Your task to perform on an android device: Go to the pregnancy+app and enter the delivery date of February 10, 2024, and track the movements of the baby.
Image 0: 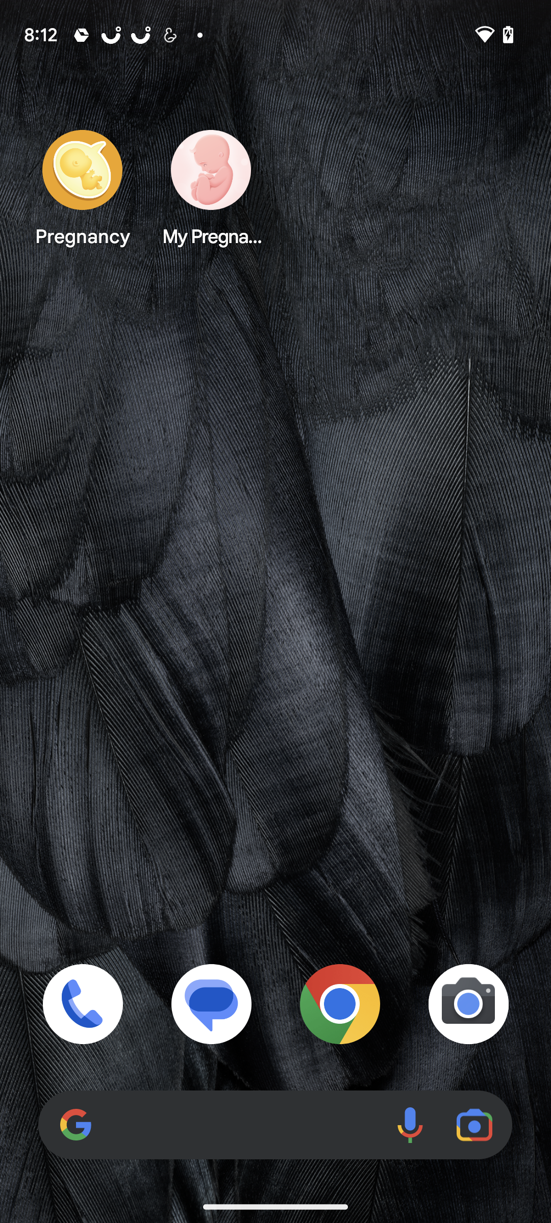
open the pregnancy+ app.
Step 0: open app "Pregnancy+"
Image 1: 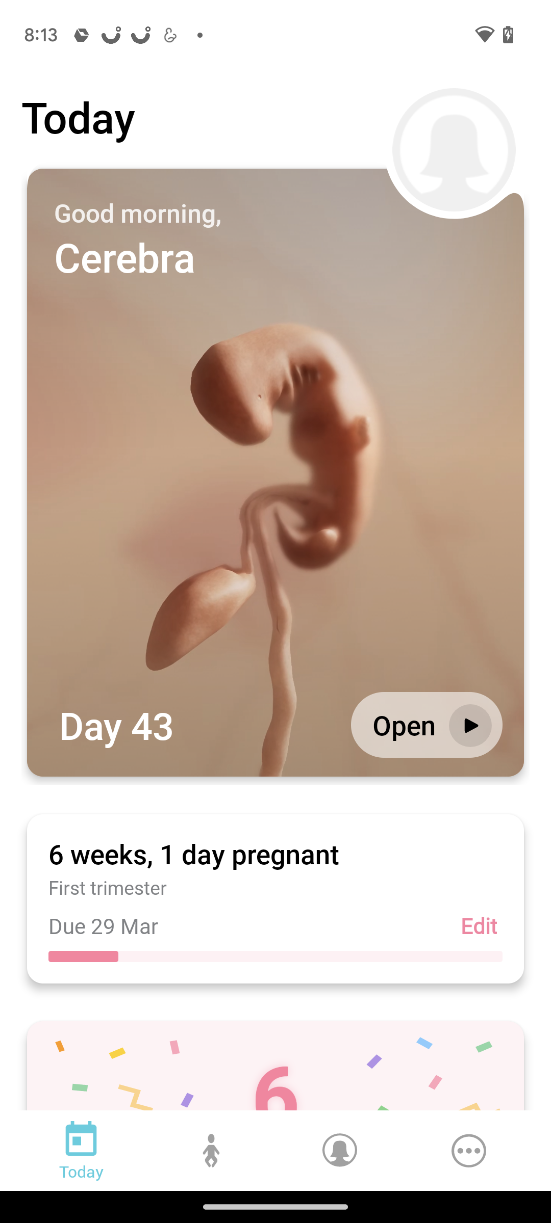
Click on the edit option in red on the right side.
Step 1: click (478, 925)
Image 2: 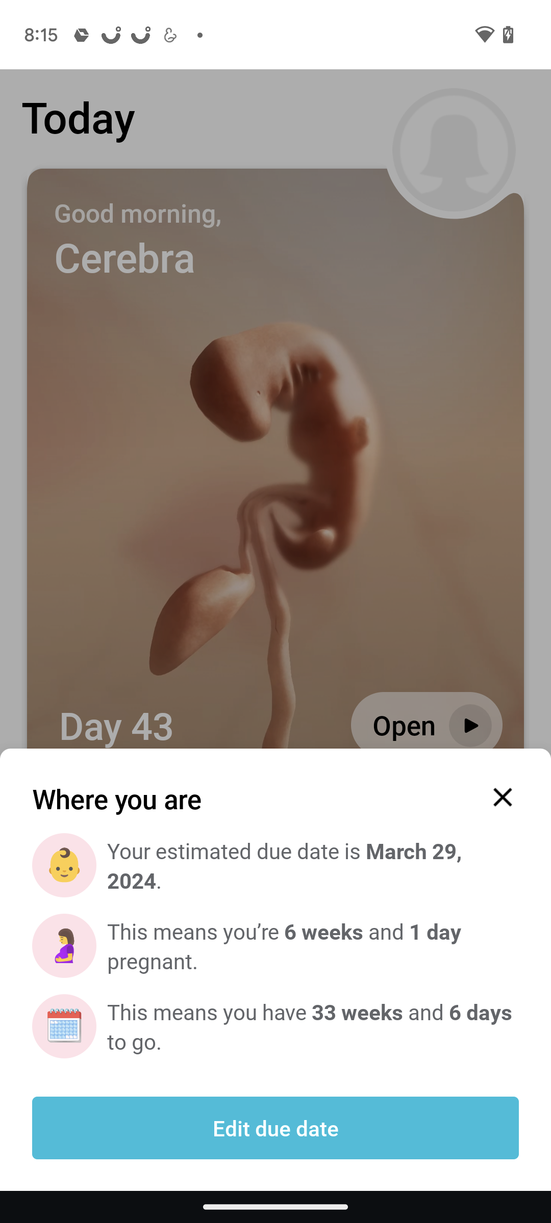
Click on the Edit Due Date option at the bottom of the screen.
Step 2: click (275, 1128)
Image 3: 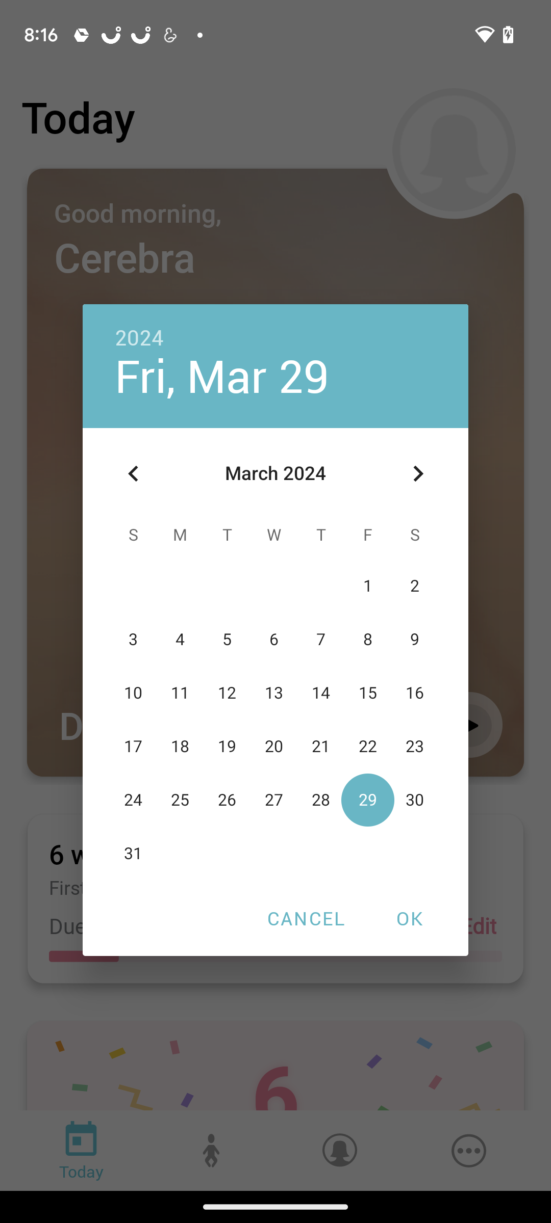
Click on the left side arrow at the top left corner of the calendar.
Step 3: click (133, 473)
Image 4: 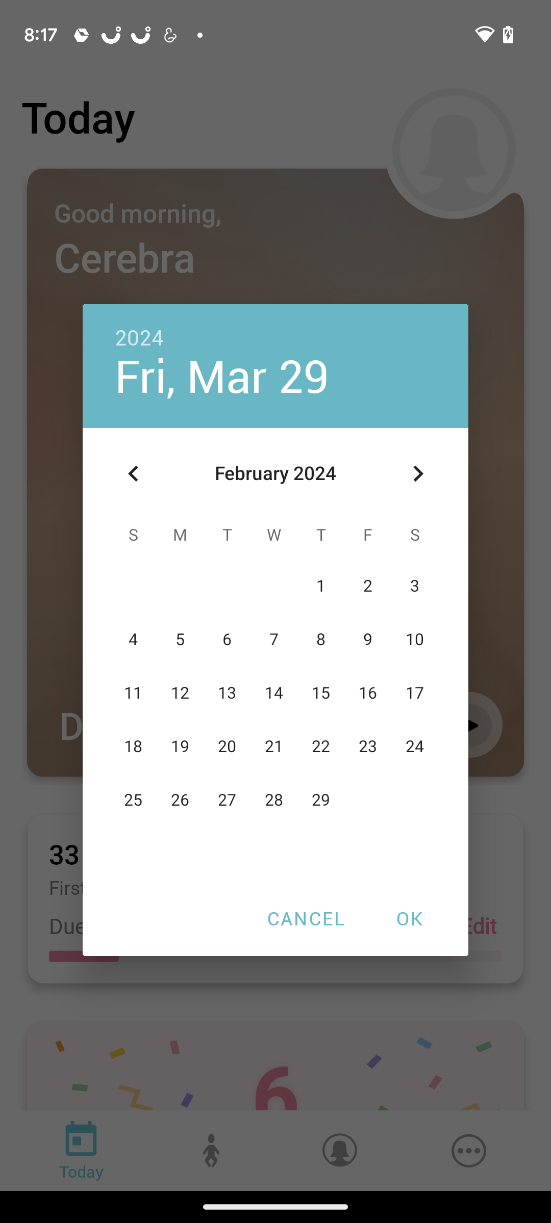
Click on the date, February 10.
Step 4: click (415, 640)
Image 5: 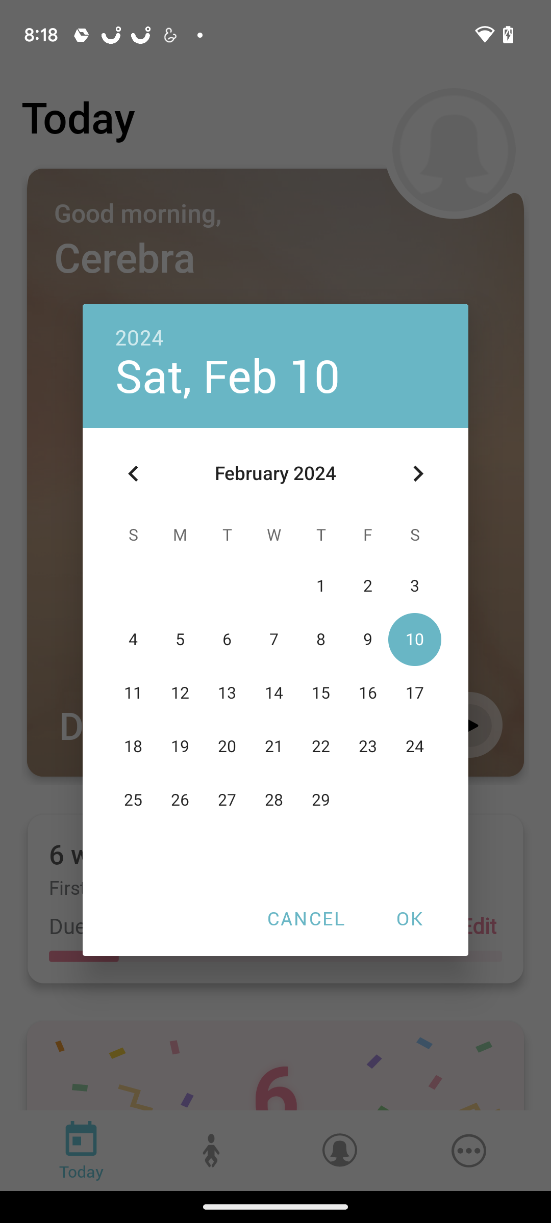
Click on OK at the bottom Right  of the calendar.
Step 5: click (409, 918)
Image 6: 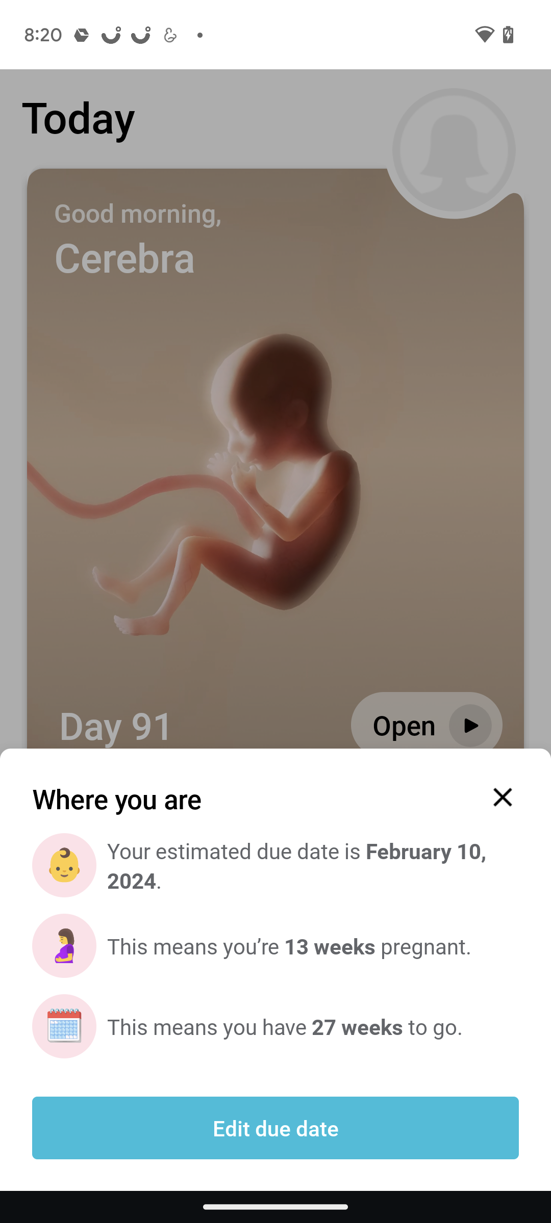
Click on the x icon on the top right of the box displayed on the screen.
Step 6: click (501, 803)
Image 7: 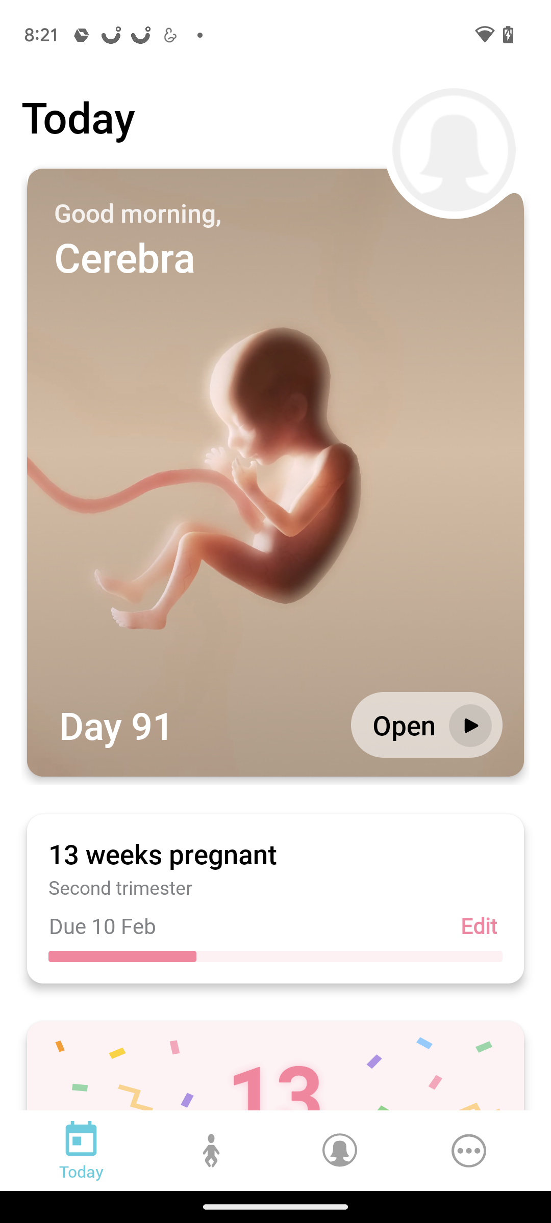
scroll up
Step 7: scroll down
Image 8: 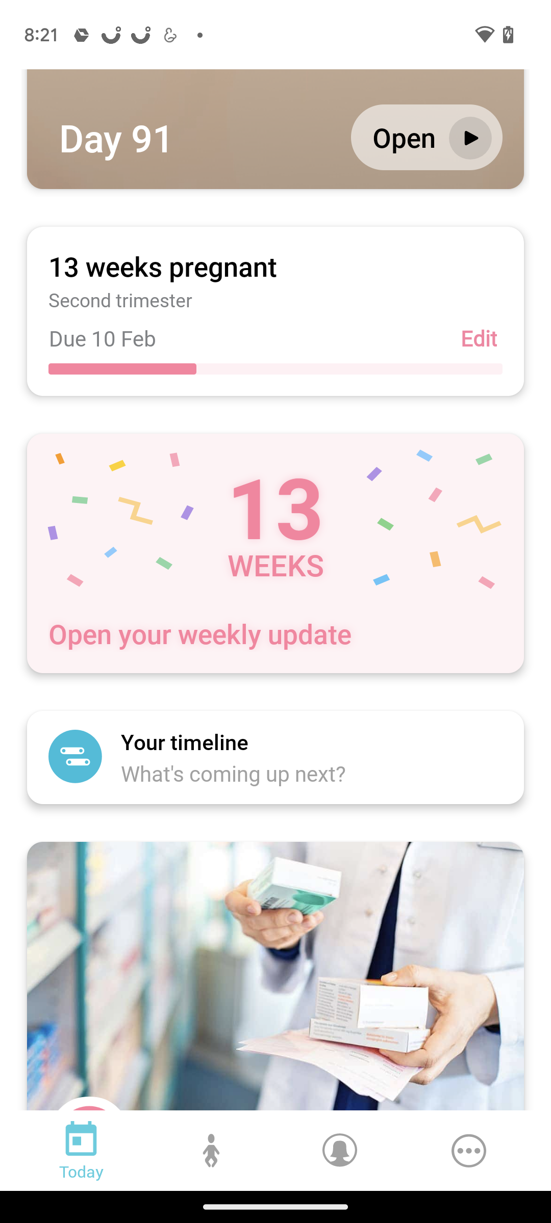
click on open your weekly update option
Step 8: click (275, 633)